Your task to perform on an android device: I want to learn place values concepts using the oppia app so that i can assist my child with his exam 
Image 0: 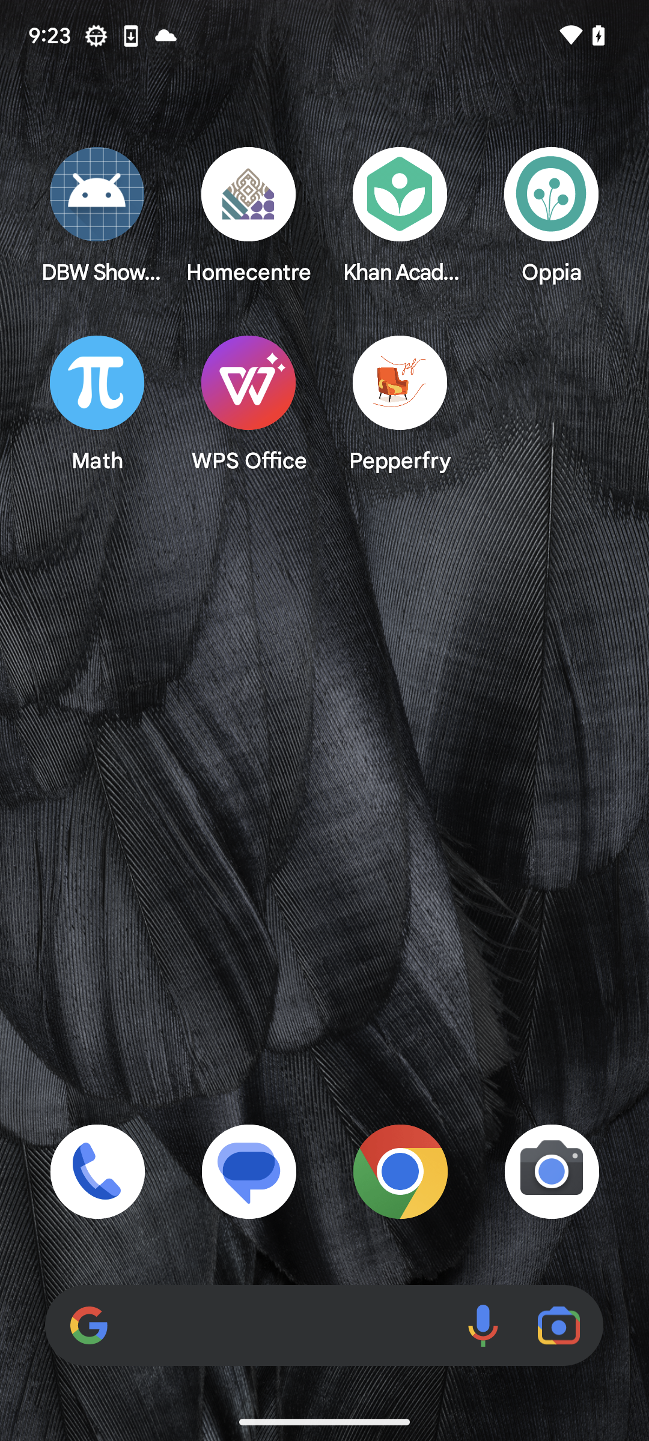
click on the oppia at the screen to open an application
Step 0: open app "Oppia"
Image 1: 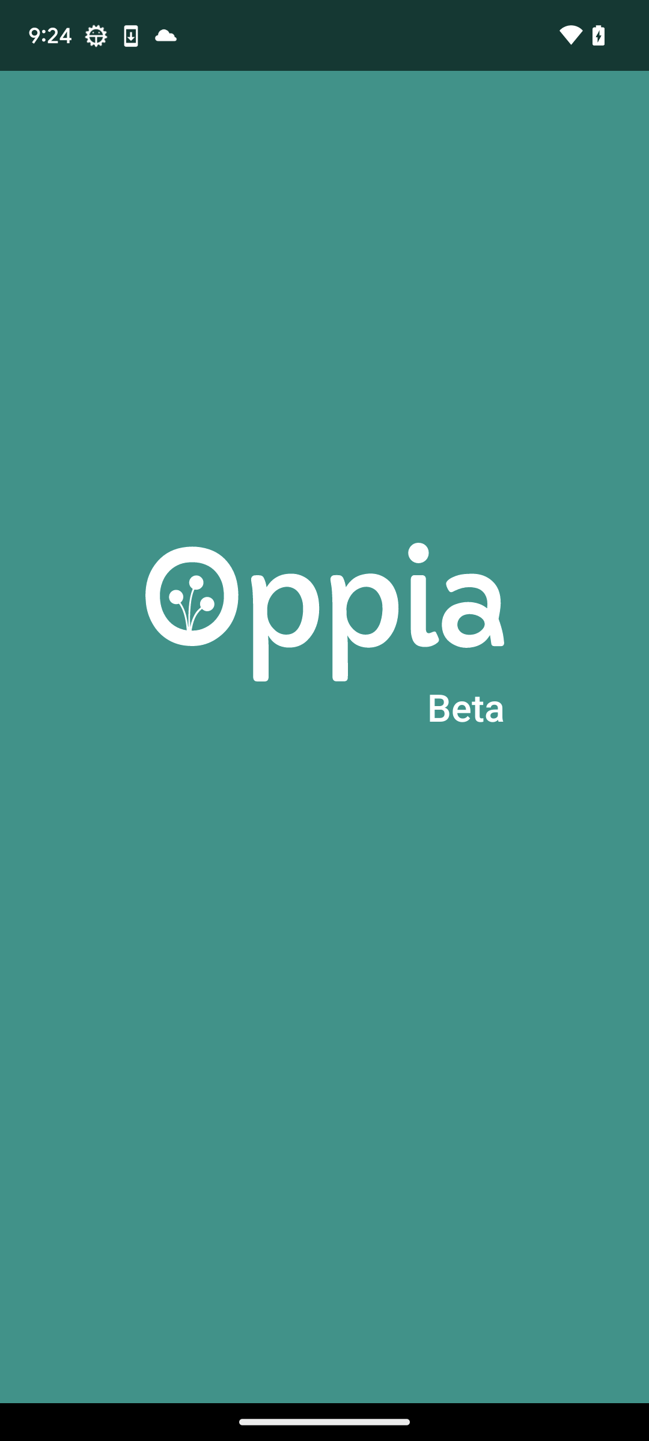
click on the oppia at the screen to open an application
Step 1: wait
Image 3: 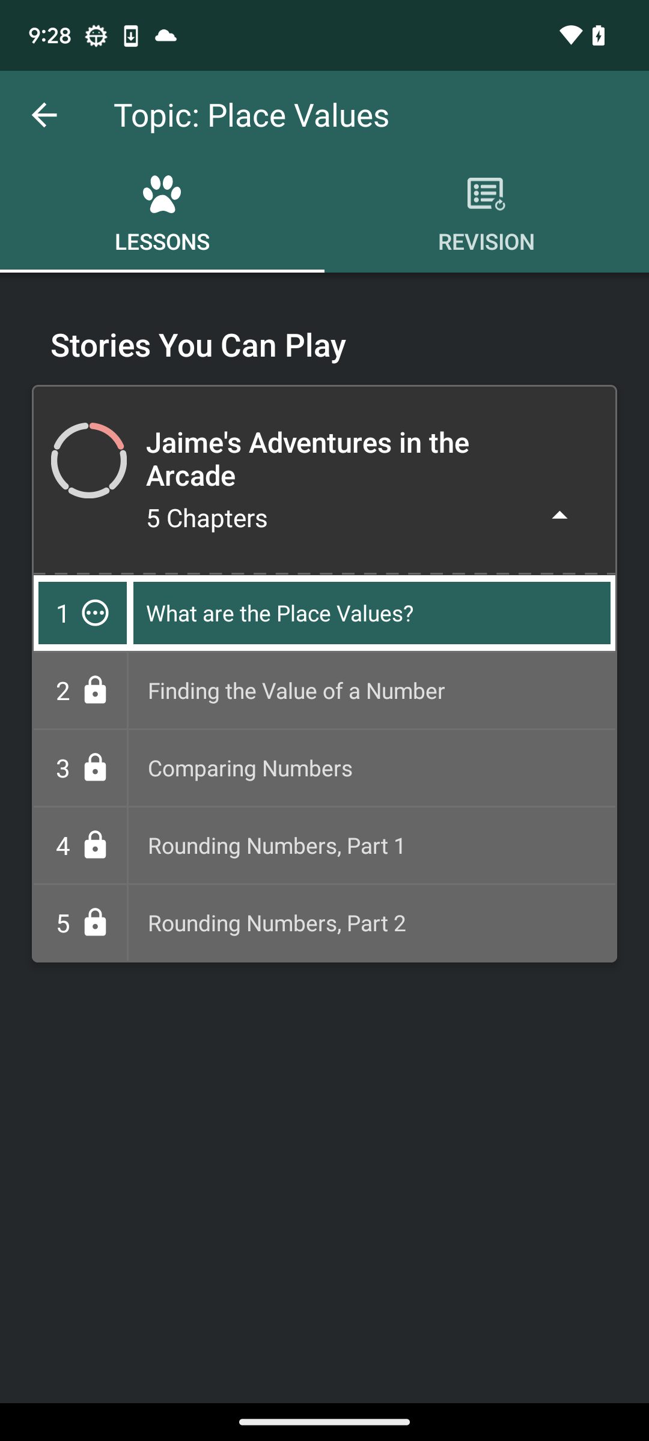
click on the first chapter to view the details
Step 3: click (372, 612)
Image 4: 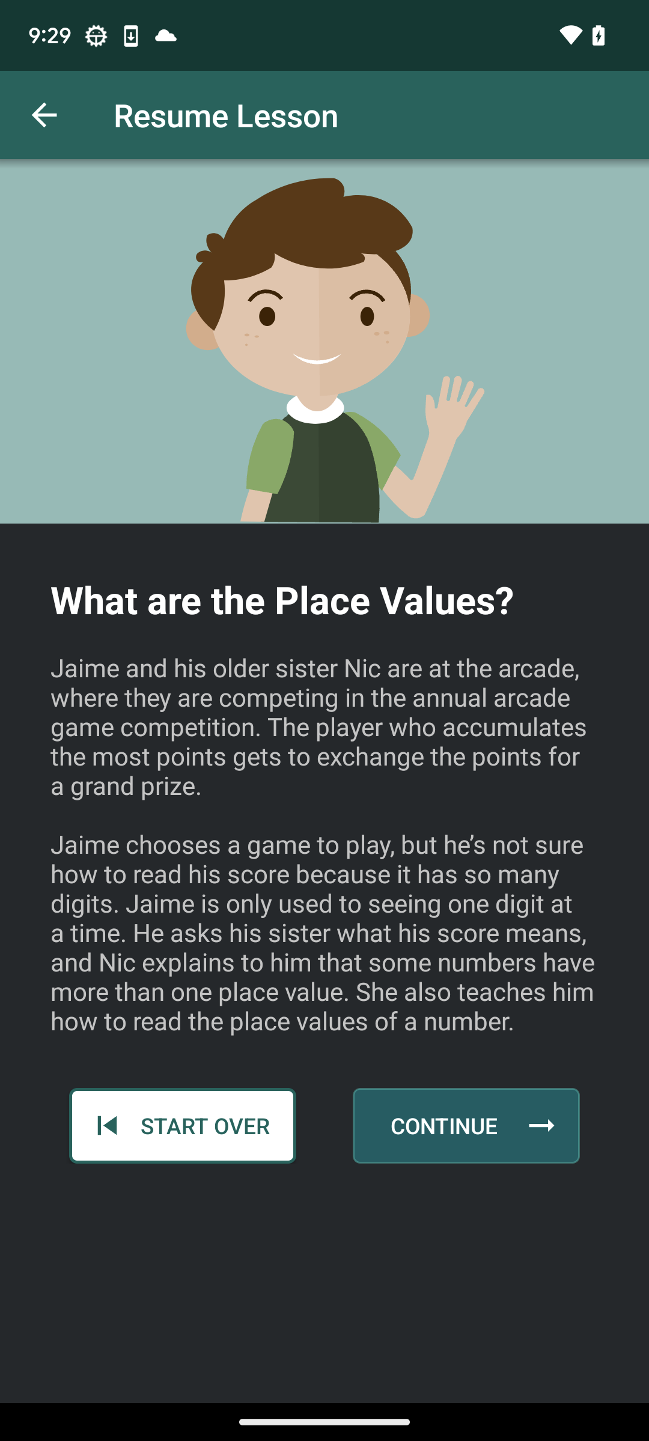
click on continue button at lower right corner of the screen 
Step 4: click (466, 1126)